Your task to perform on an android device: Add Bayara Almonds Jumbo 200g in the cart.
Image 0: 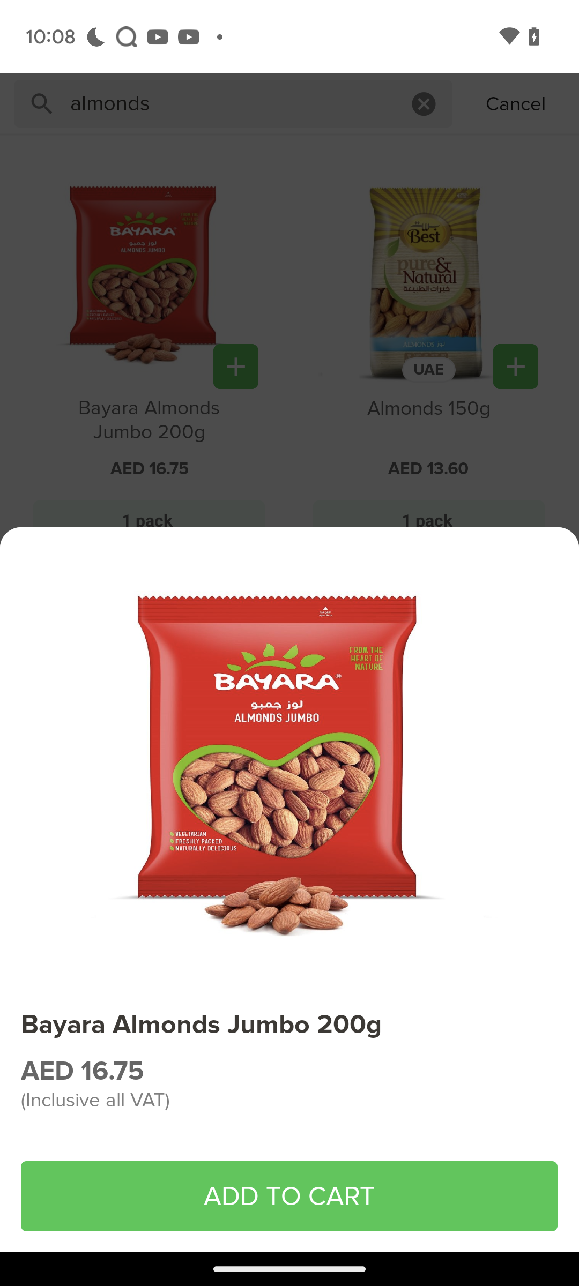
Click on ADD TO  CART button
Step 0: click (289, 1197)